Your task to perform on an android device: The meeting has been postponed by 10 minutes. Therefore, I'm going to snooze the A Book Club Meeting reminder for 10 minutes.
Image 0: 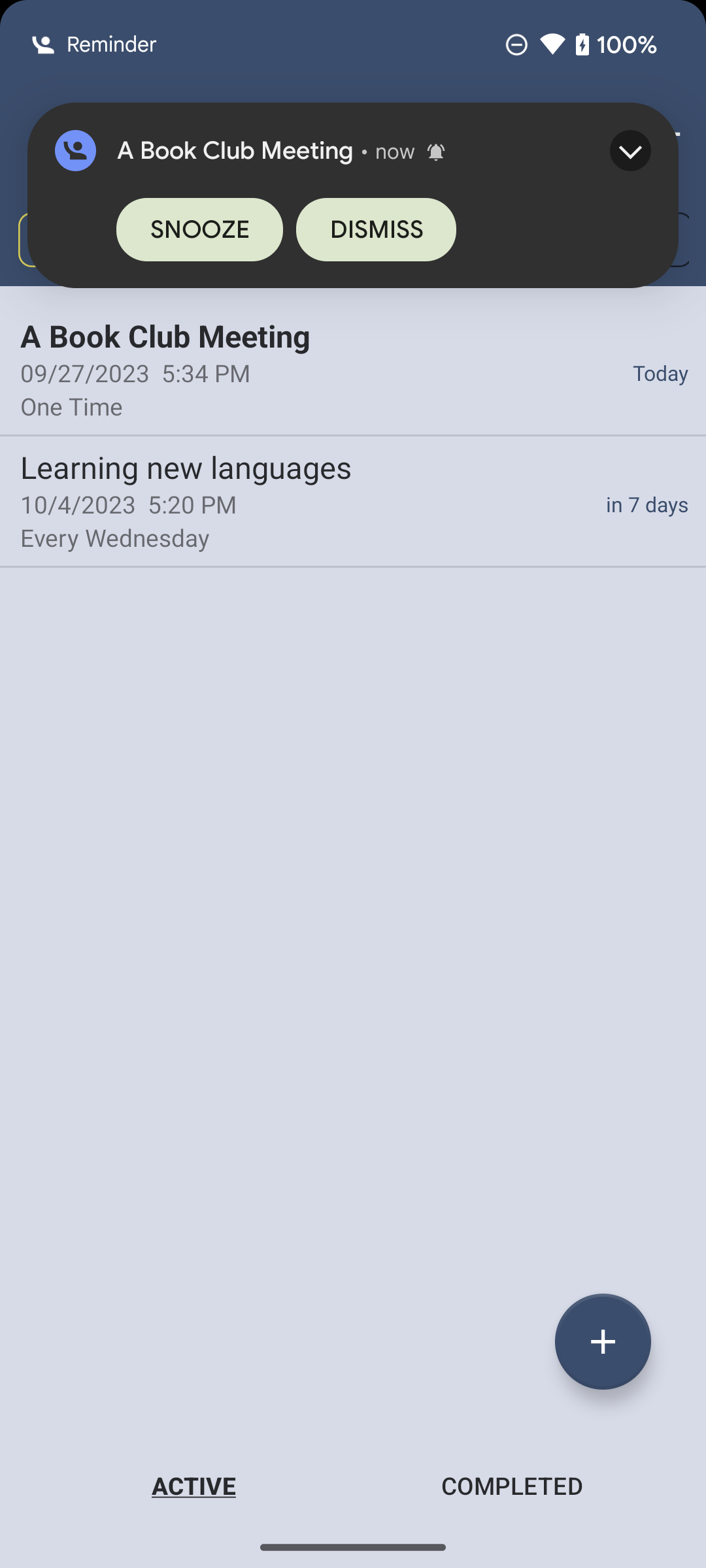
Click on the Snooze option at the top of the screen
Step 0: click (173, 239)
Image 1: 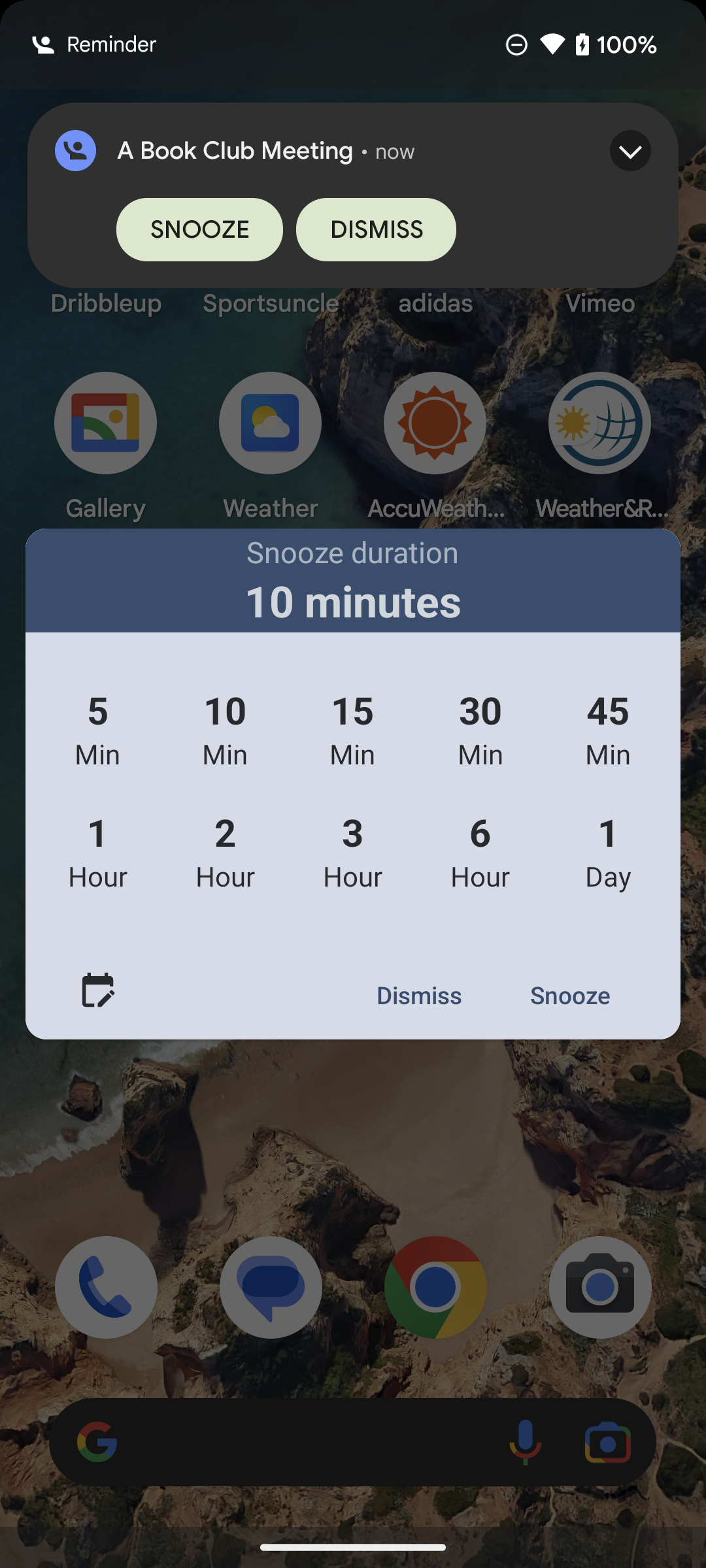
Click on the 10 Min option 
Step 1: click (225, 710)
Image 2: 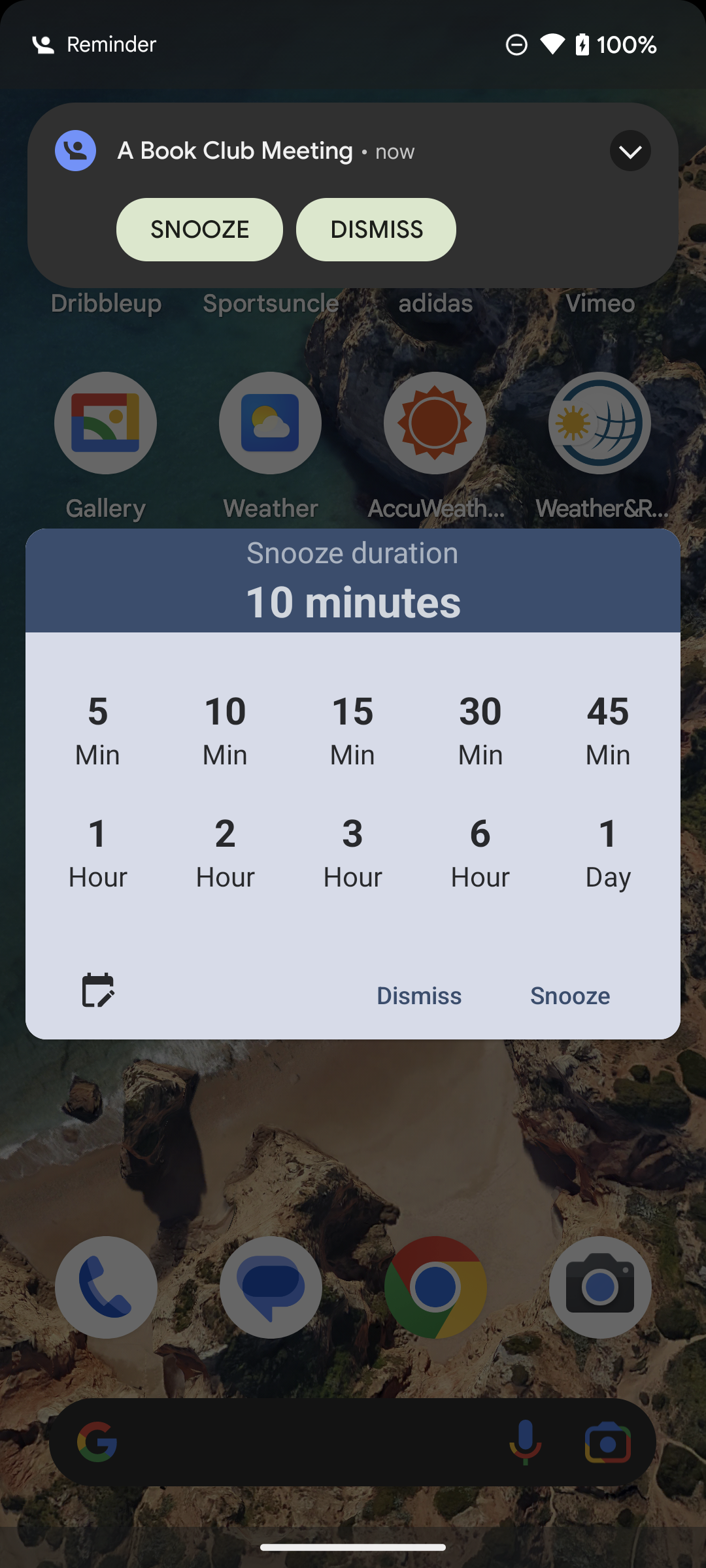
Click on the Snooze option 
Step 2: click (570, 995)